Your task to perform on an android device: I clean my floor every day, so look for bucket floor cleaning system in the Ubuy app.
Image 0: 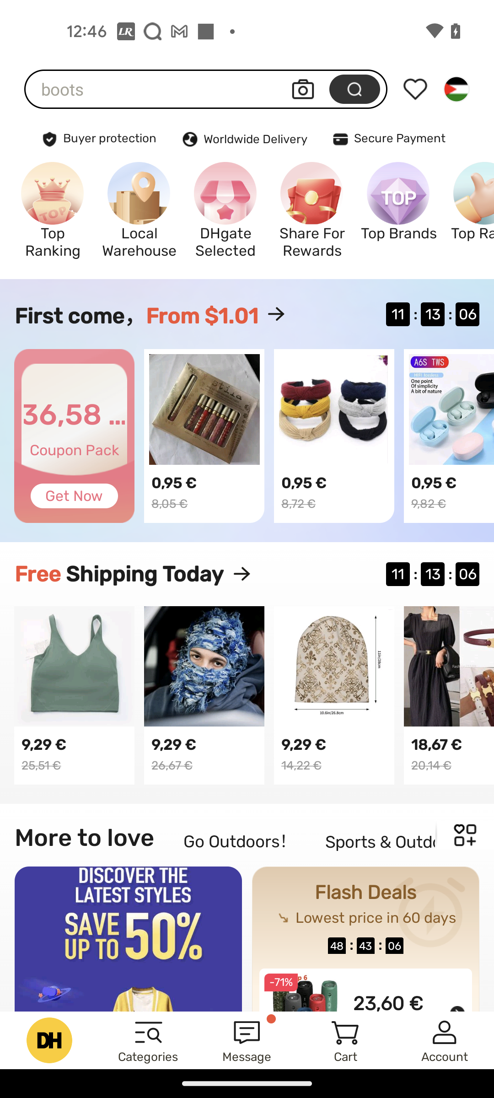
Open the Ubuy app
Step 0: open app "Ubuy"
Image 1: 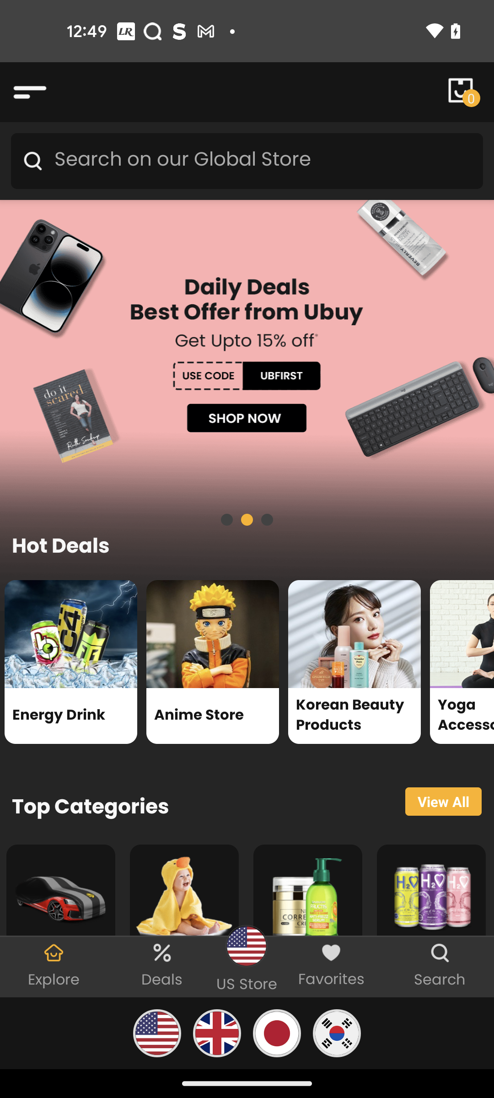
Go to the search bar
Step 1: click (129, 177)
Image 2: 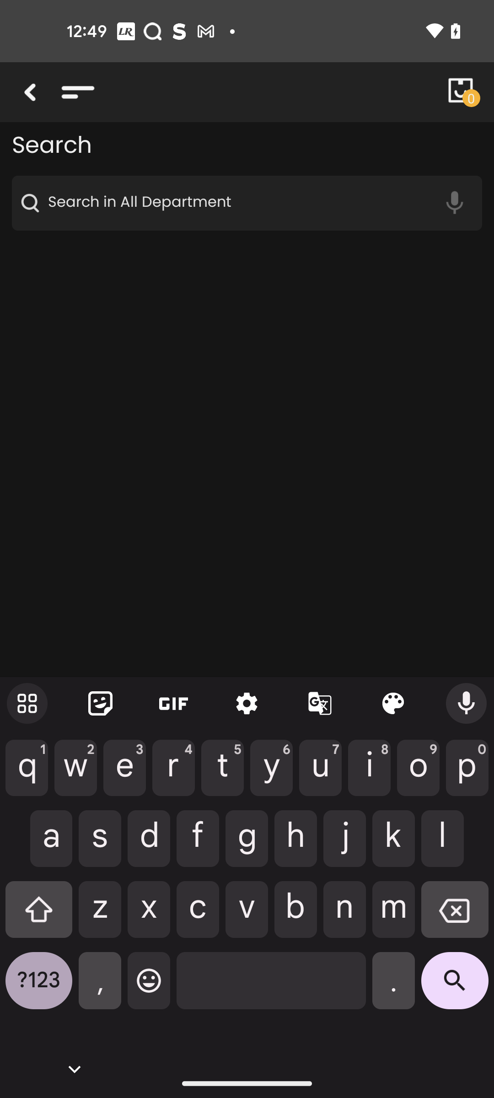
Search for bucket floor cleaning system
Step 2: type "bucket floor cleaning system"
Image 3: 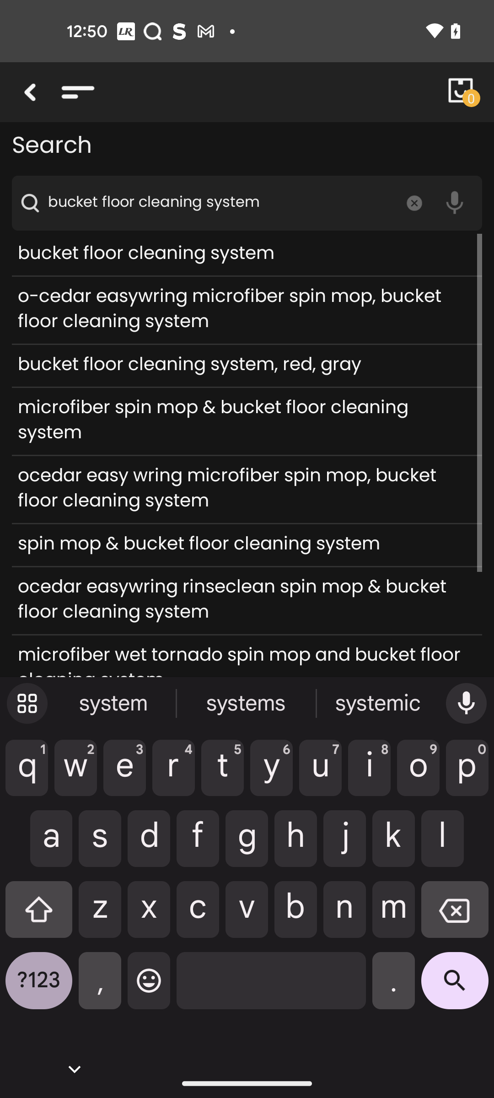
Click on the search icon at the bottom right corner of the screen
Step 3: click (455, 987)